Your task to perform on an android device: I want to search for an Audi A6 on the Edmunds app for my father to gift it on his birthday on 12 march.
Image 0: 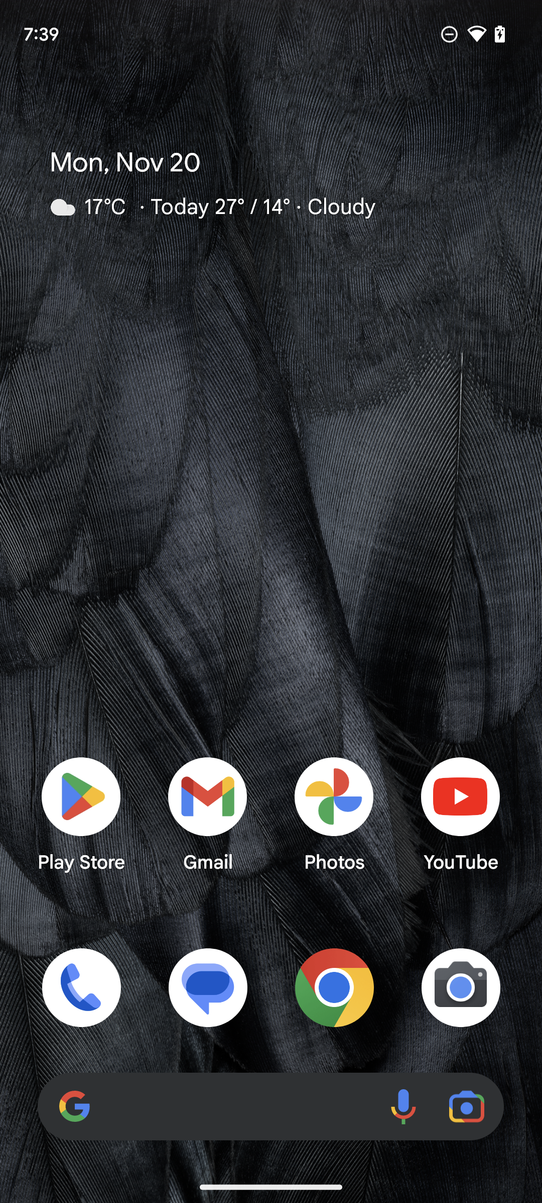
Open the Edmunds app.
Step 0: open app "Edmunds"
Image 1: 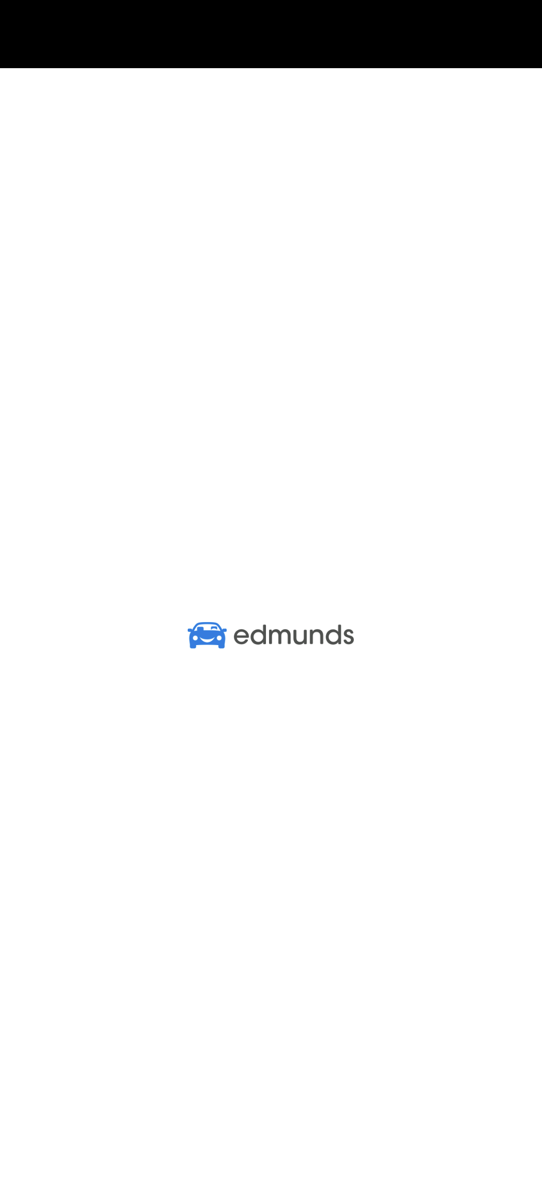
Open the Edmunds app.
Step 1: wait
Image 2: 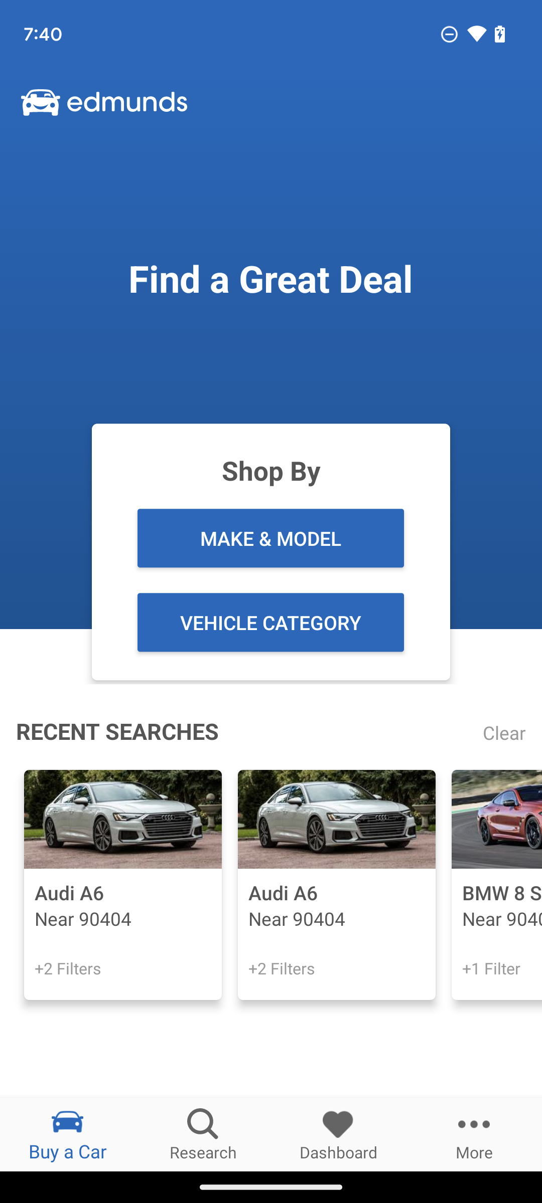
Click on MAKE & MODEL button.
Step 2: click (270, 538)
Image 3: 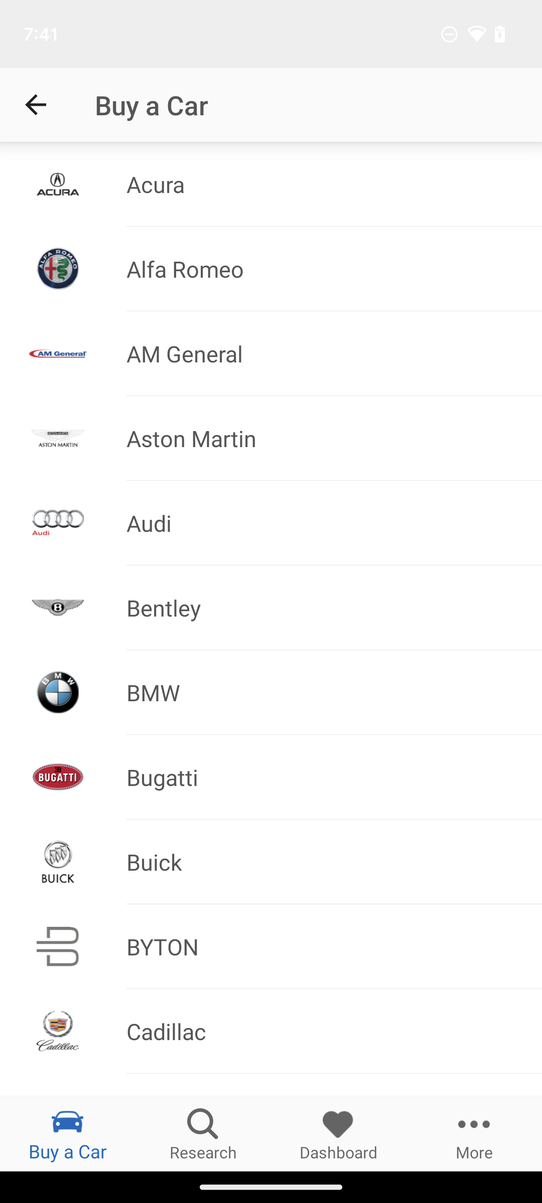
Click on Audi option.
Step 3: click (329, 523)
Image 4: 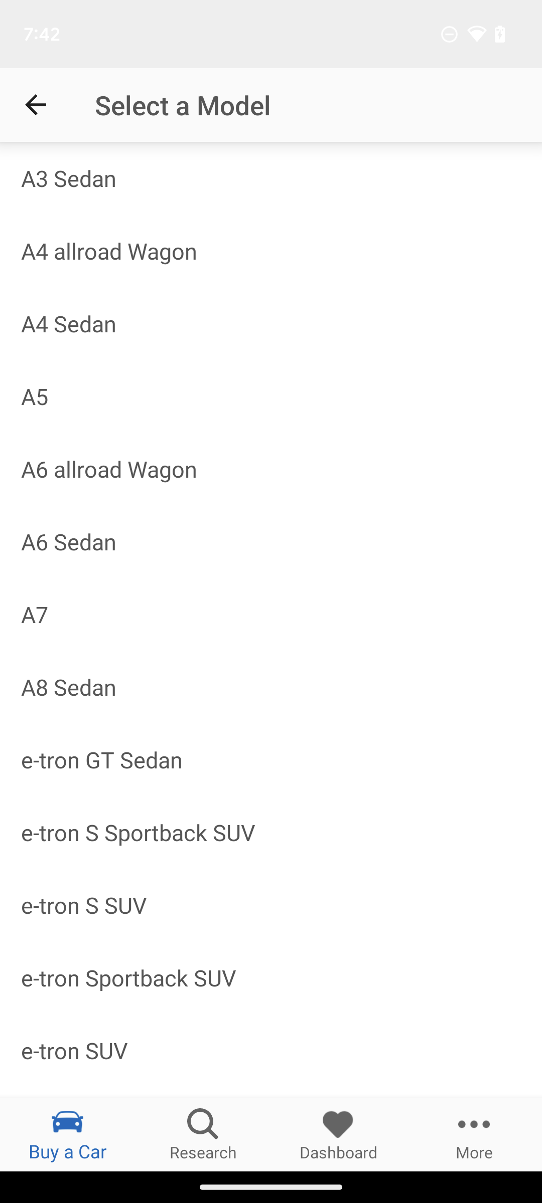
Click on A4 Sedan option.
Step 4: click (271, 323)
Image 5: 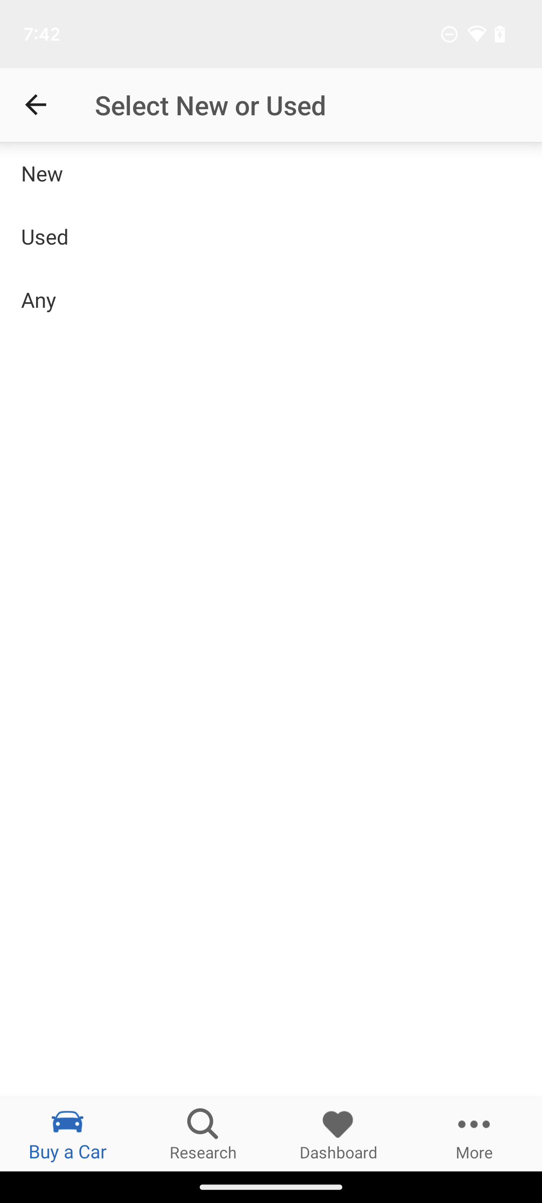
Click on New option.
Step 5: click (271, 173)